Your task to perform on an android device: I have written an application to the manager; I need to save this document so that I can send it tomorrow. Save this application in the OfficeSuite app.
Image 0: 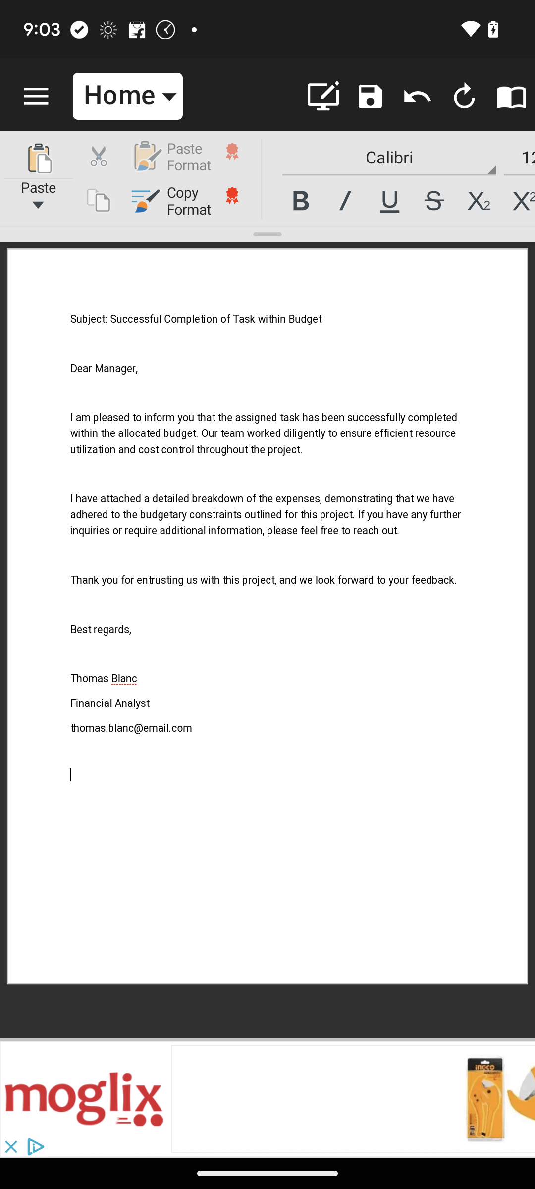
Click on the save icon.
Step 0: click (366, 96)